Your task to perform on an android device: I want to look at reviews on the peppefry app to make sure that reagan leather arm chair in by casacraft is at higher quality item
Image 0: 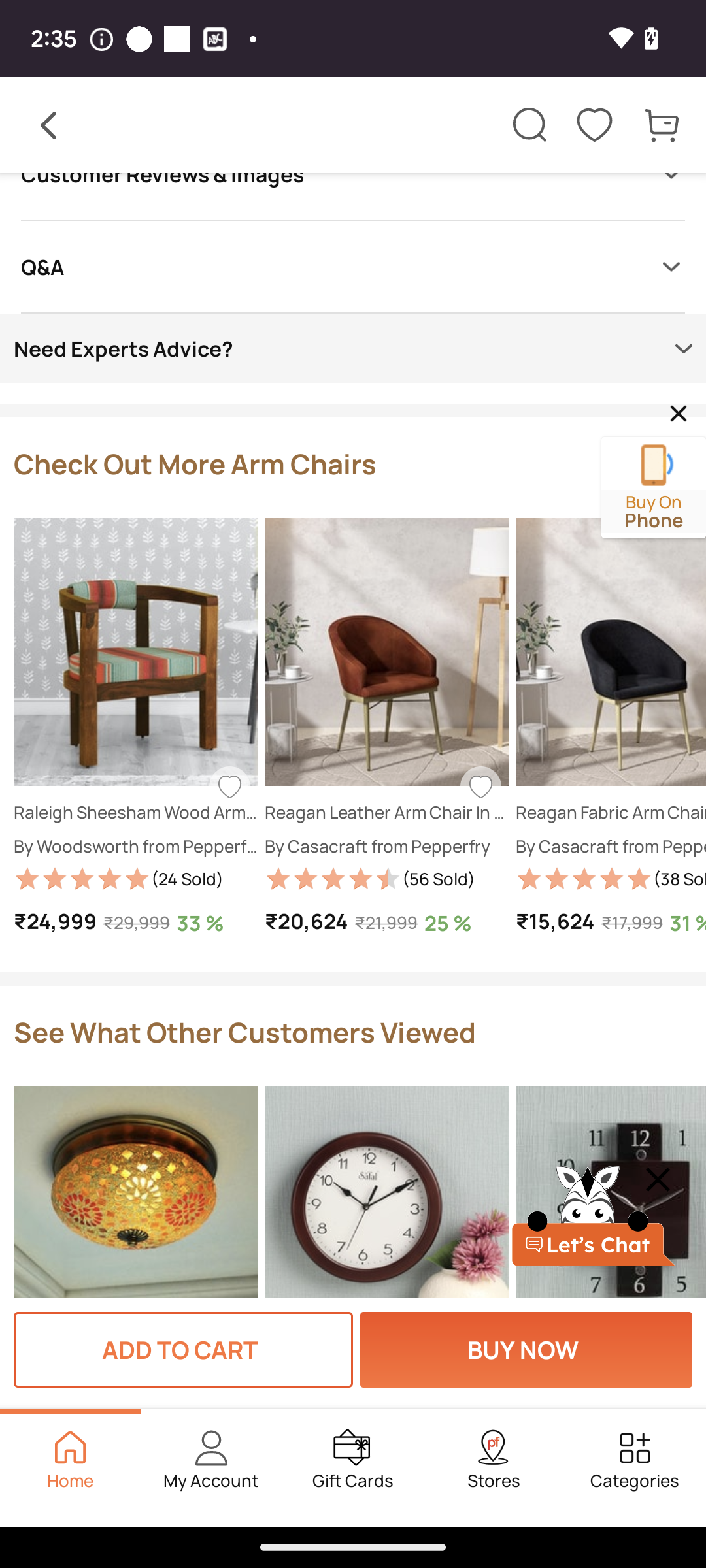
click on the reagan leather arm chair in by casacraft at center of the screen to view ratings 
Step 0: click (412, 683)
Image 1: 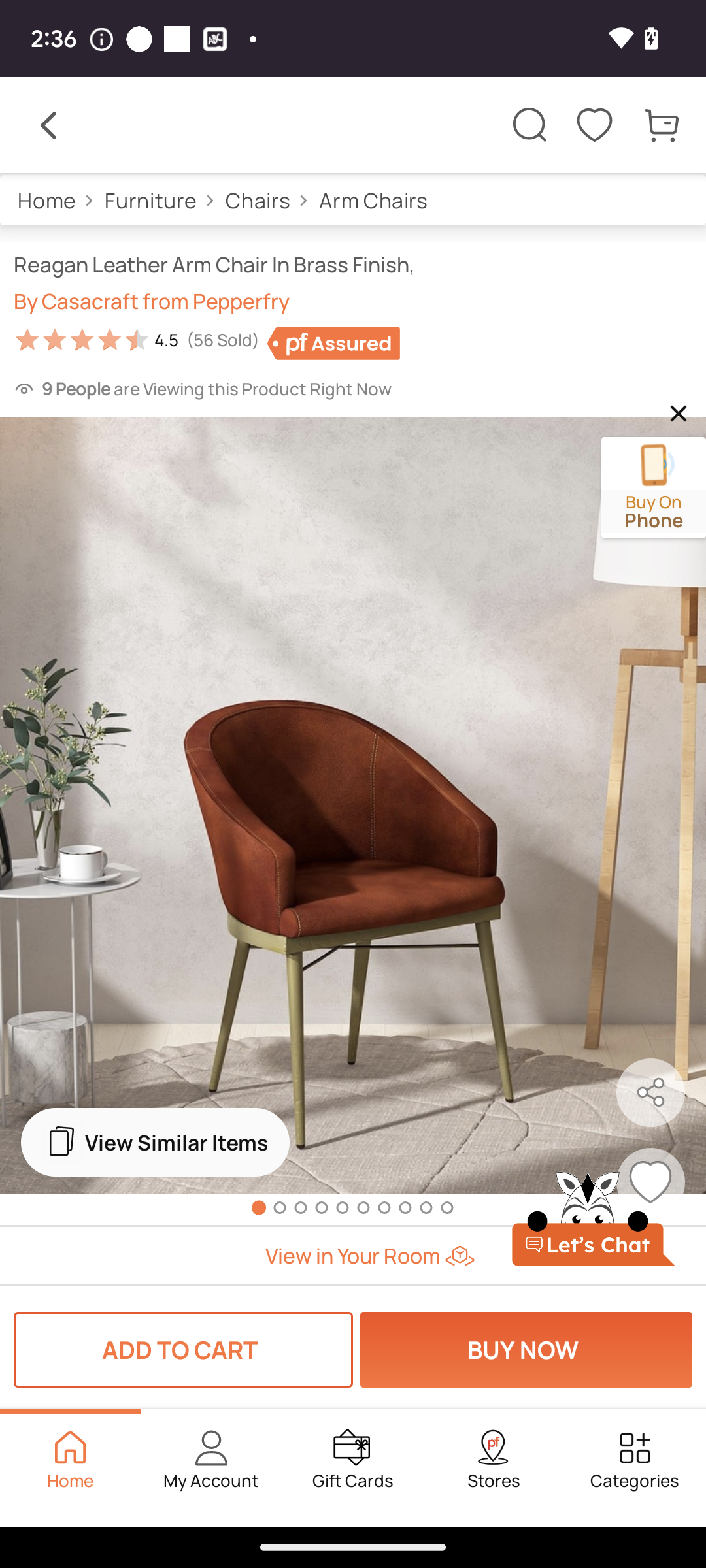
swipe down at the screen  to view rating details 
Step 1: scroll down
Image 2: 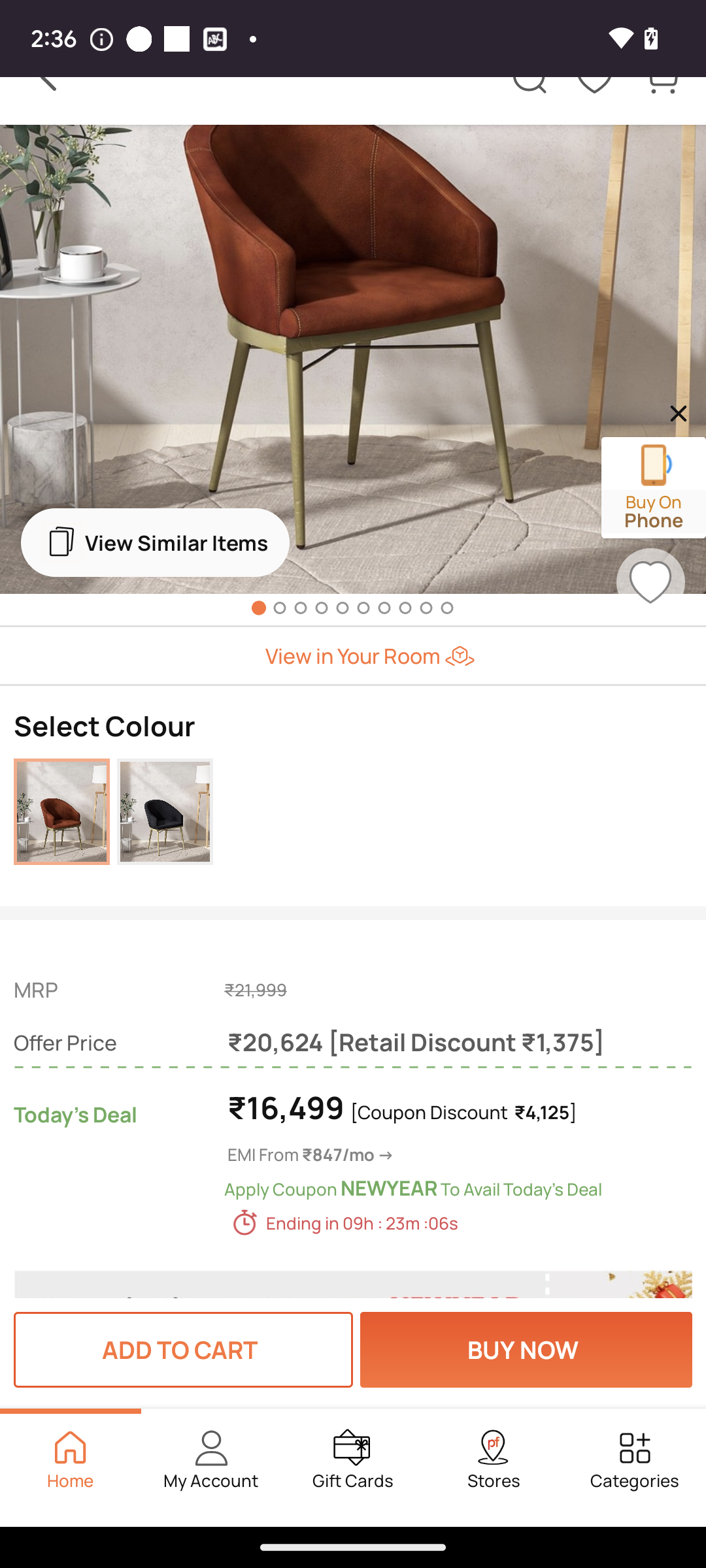
swipe down at the screen  to view rating details 
Step 2: scroll down
Image 3: 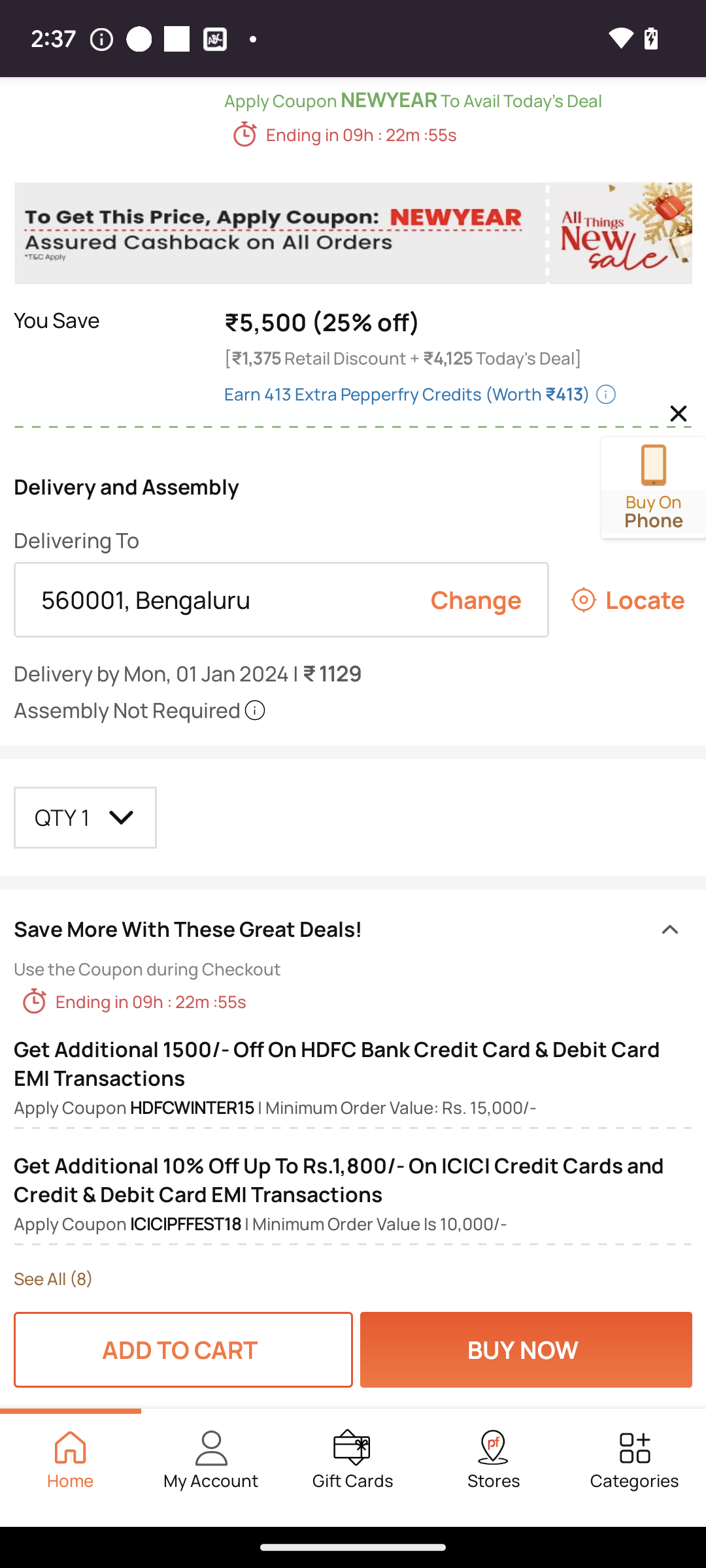
swipe down at the screen  to view rating details 
Step 3: scroll down
Image 4: 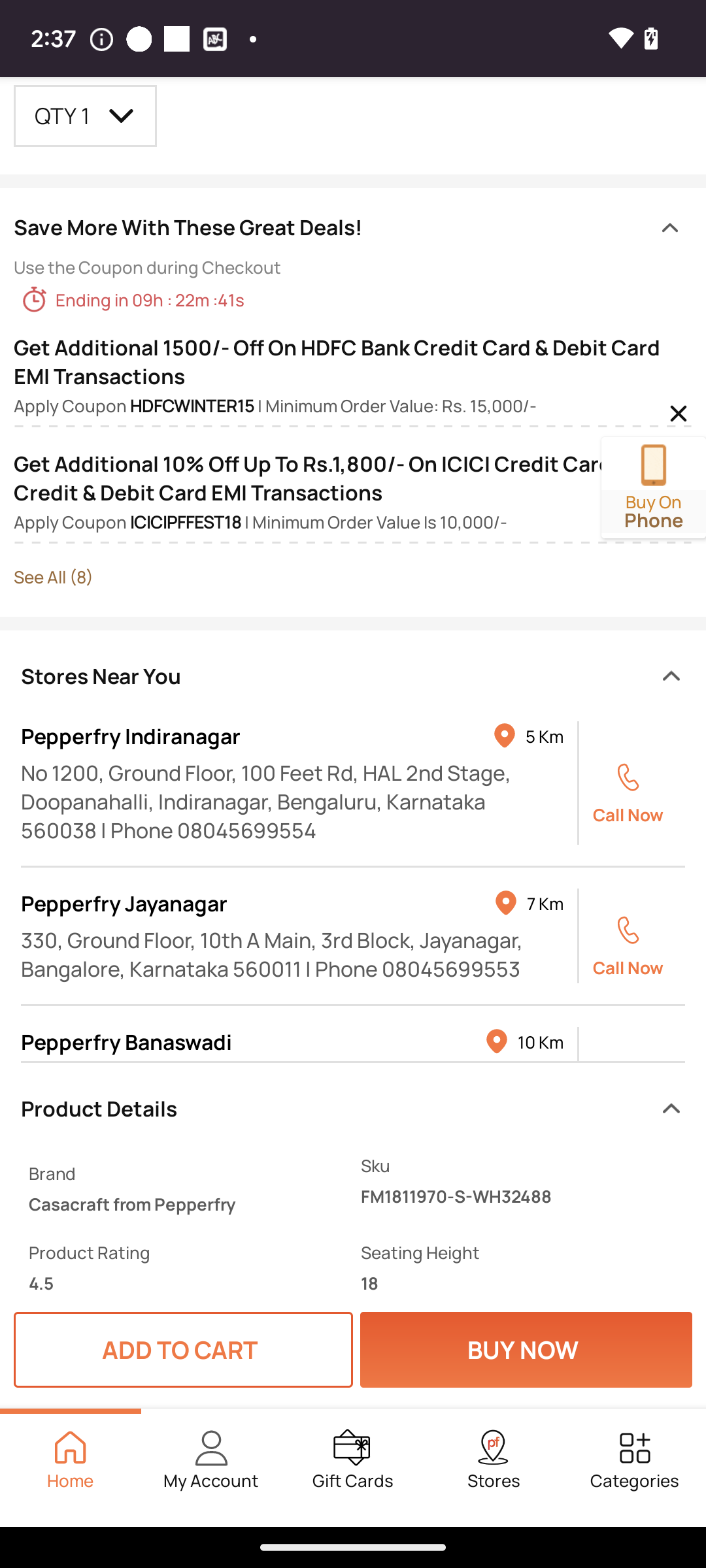
swipe down at the screen  to view rating details 
Step 4: scroll down
Image 5: 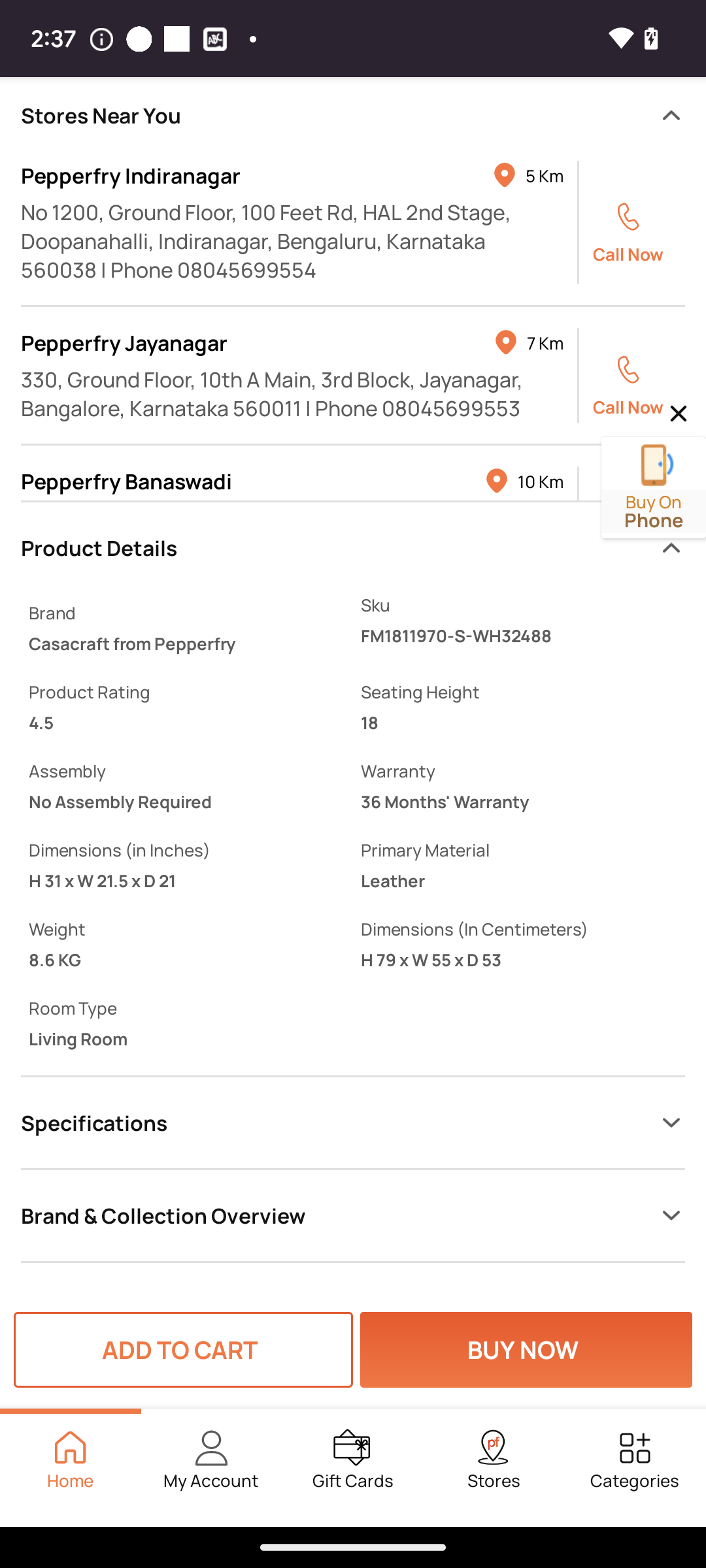
swipe down at the screen  to view rating details 
Step 5: scroll down
Image 6: 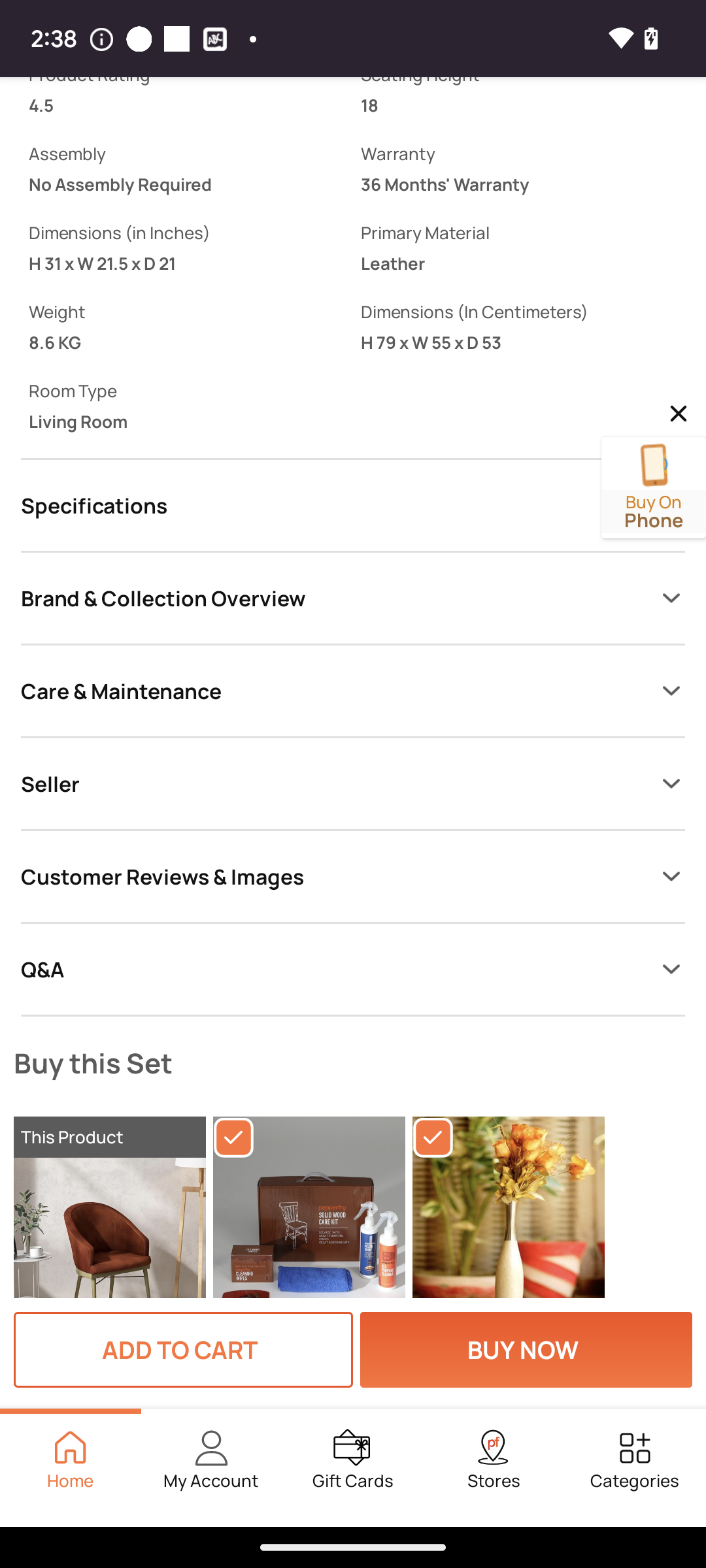
click on customer reviews and images button at the screen
Step 6: click (324, 876)
Image 7: 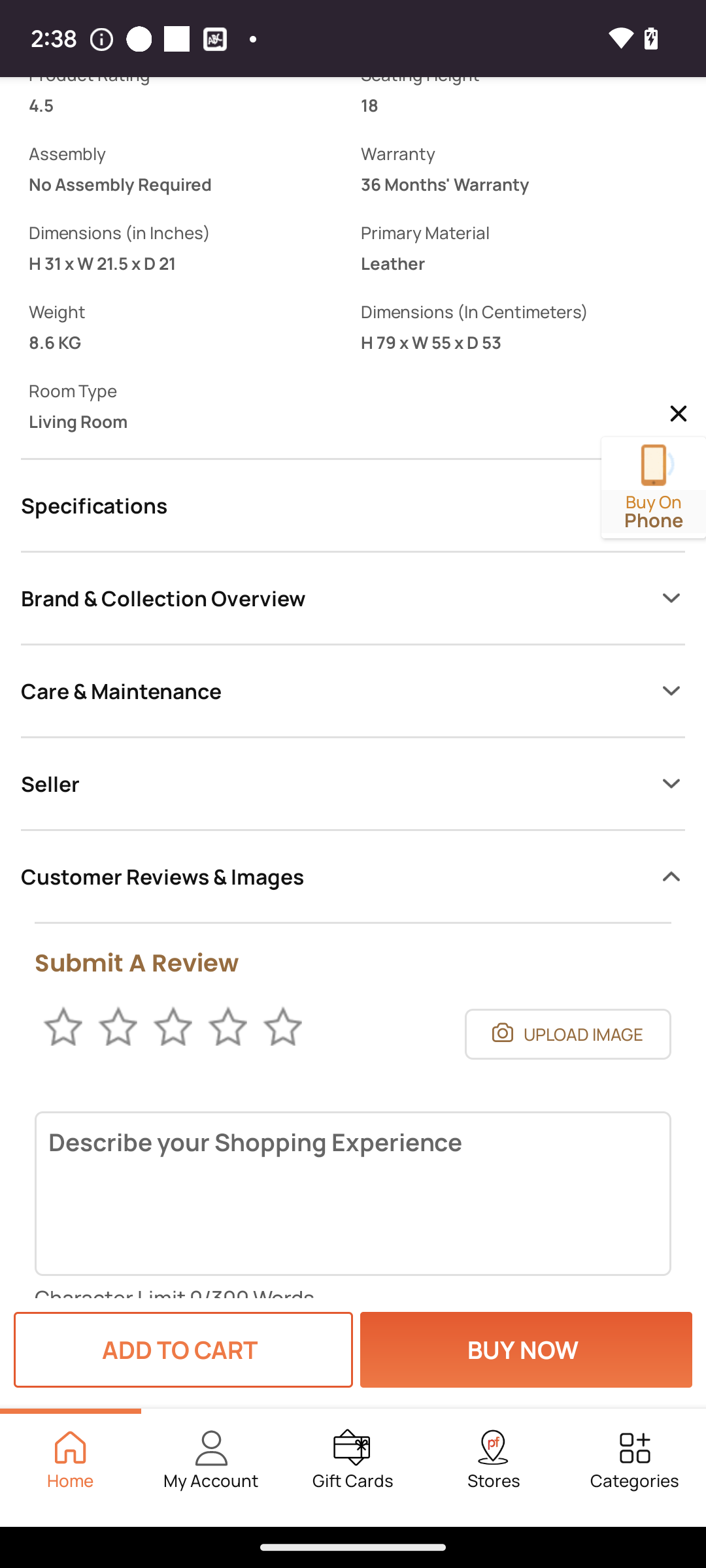
swipe down at the screen to view reviews 
Step 7: scroll down